Your task to perform on an android device: I want to see this month's scheduled meeting. View the calendar for this month.
Image 0: 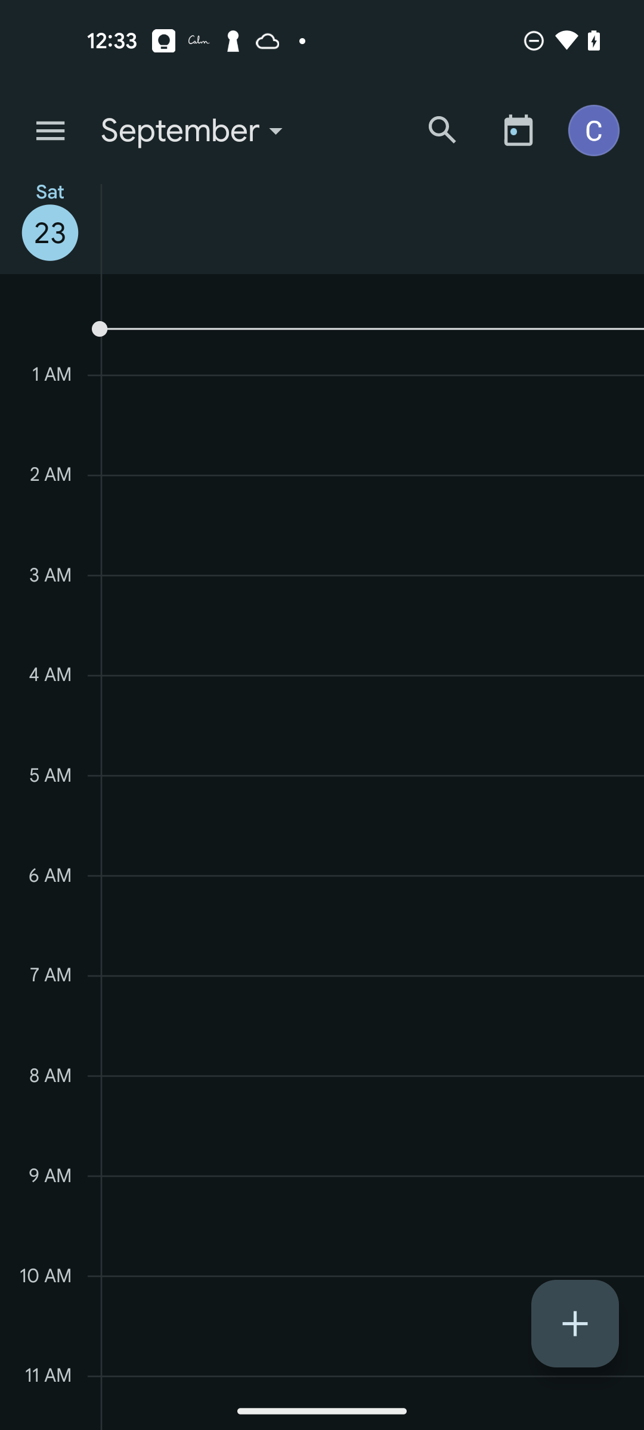
Click on the menu icon at the top left of the screen
Step 0: click (50, 130)
Image 1: 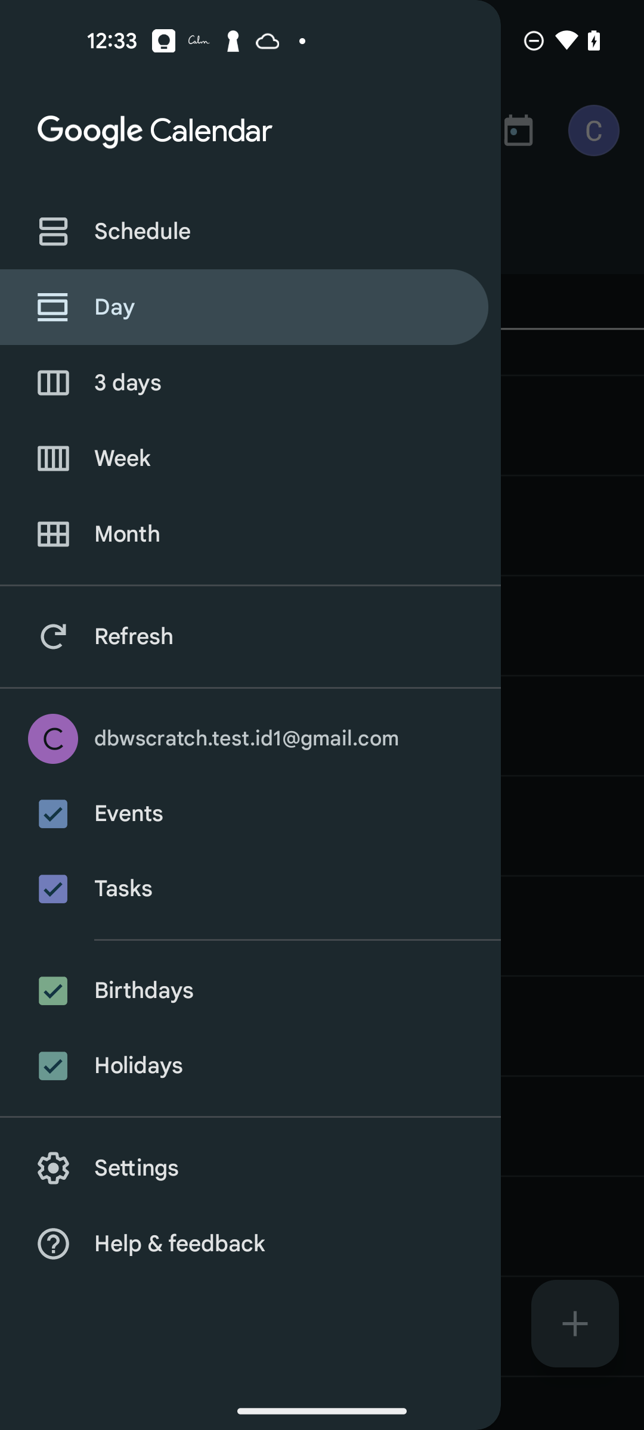
Click on the Month section
Step 1: click (250, 534)